Your task to perform on an android device: Mark an email from Google News as unread.
Image 0: 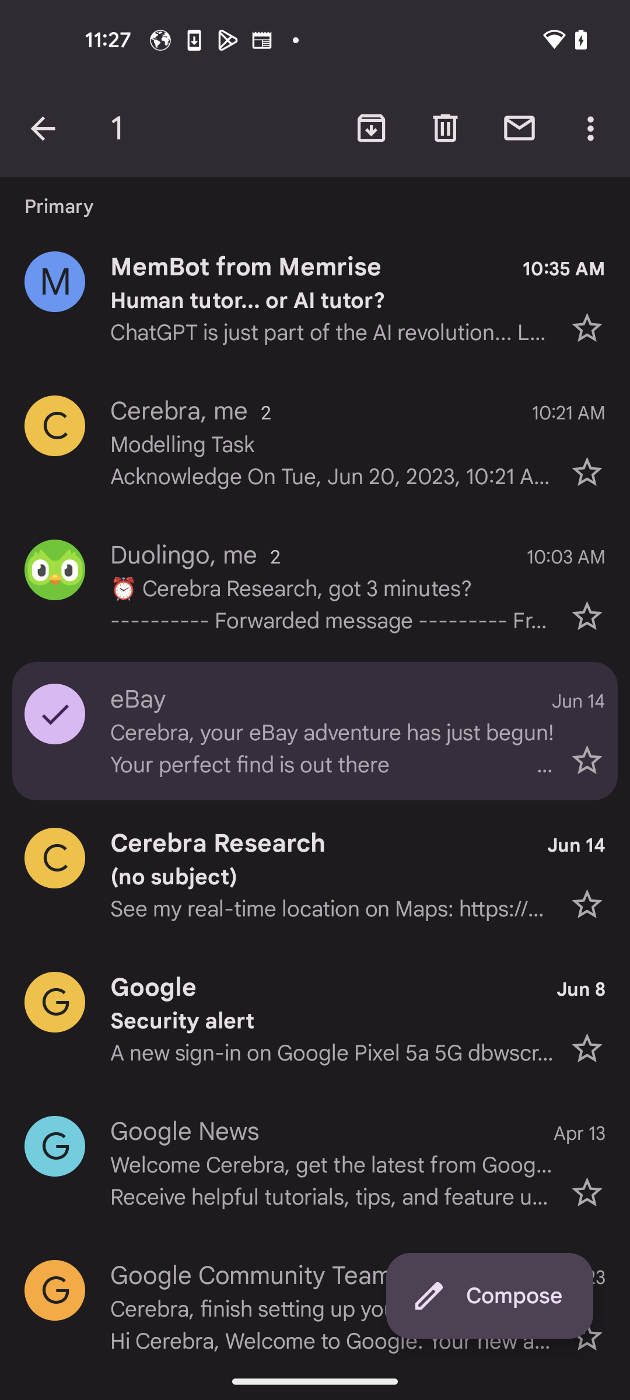
Go back to the previous screen
Step 0: press back button
Image 1: 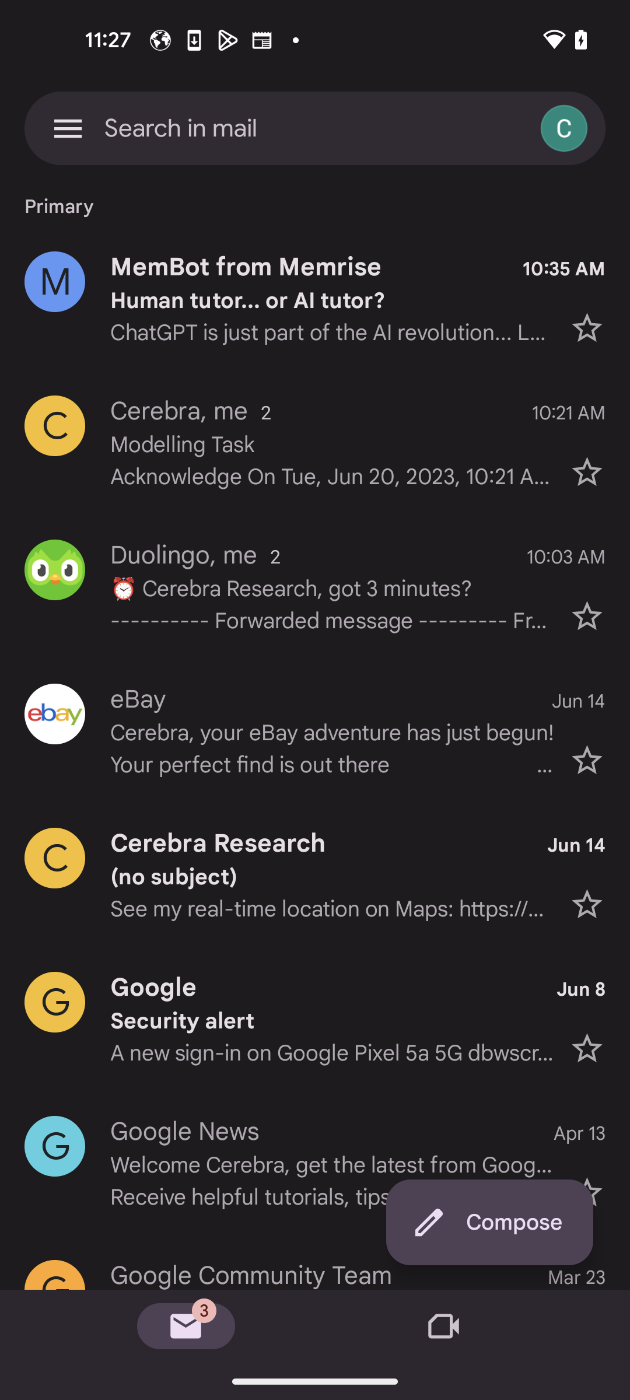
Click on Google News profile icon
Step 1: click (315, 1163)
Image 2: 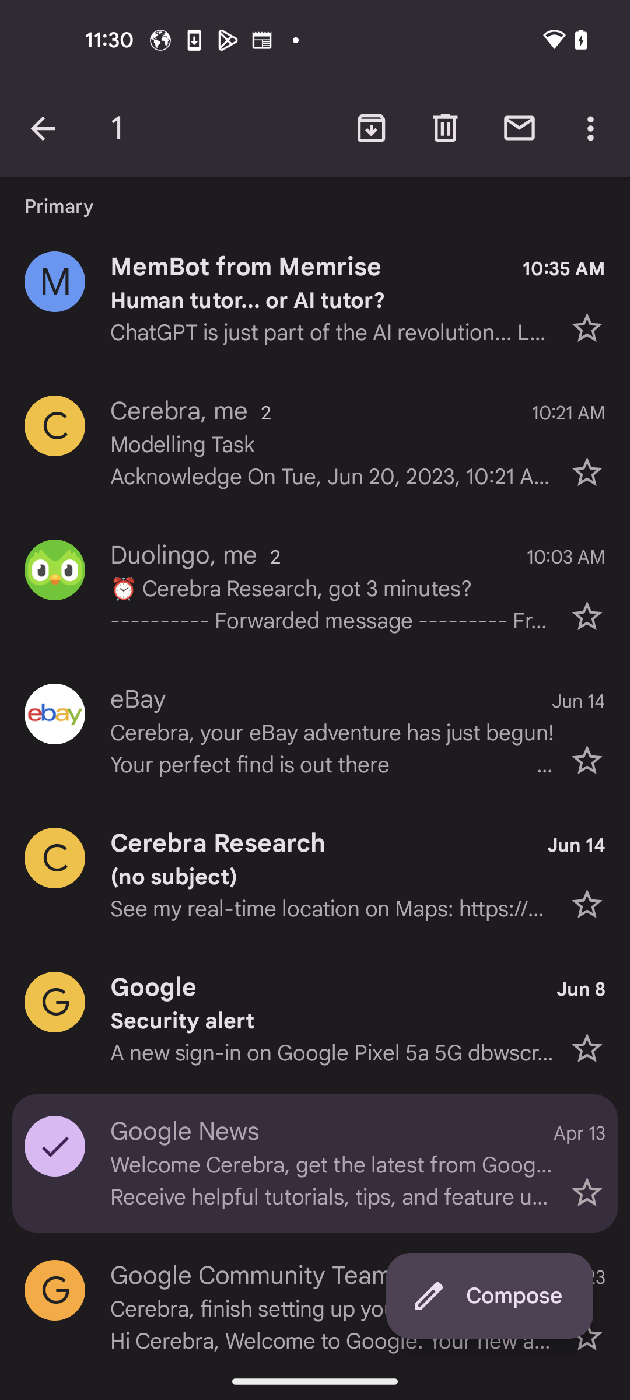
Click on unread mail icon
Step 2: click (519, 128)